Your task to perform on an android device: Get travel information for Air India 7544, operated by Ethiopian Air, from Sao Paulo-Guarulhos International Airport to Indira Gandhi International Airport in New Delhi by using the Kayak app.
Image 0: 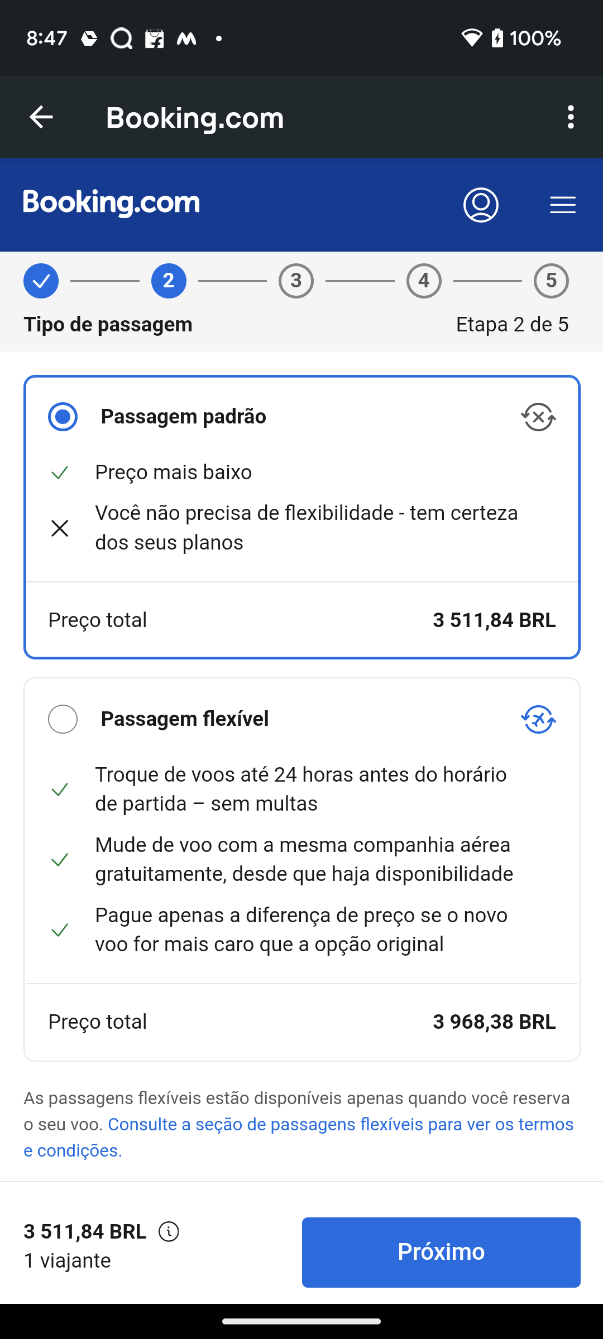
go back to the previous page
Step 0: press back button
Image 1: 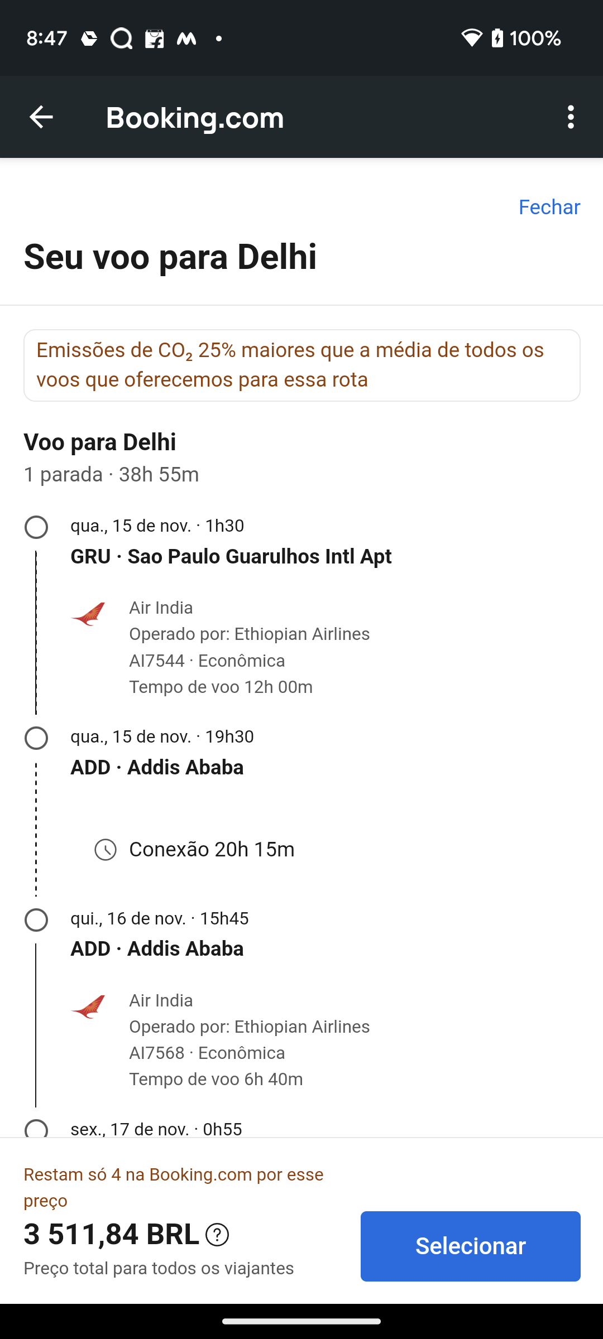
swipe up to get travel details
Step 1: scroll down